Your task to perform on an android device: I would like to use the My Warehouse app to look for Matt Tiles in the Wall Tiles category since I need to replace the bathroom tiles.
Image 0: 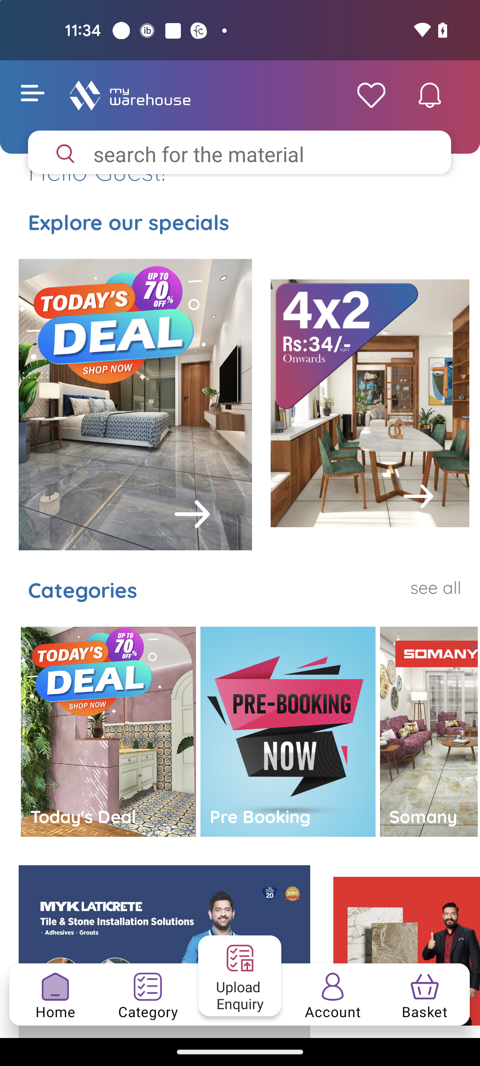
Click on the menu icon at the top left corner of the screen
Step 0: click (32, 93)
Image 1: 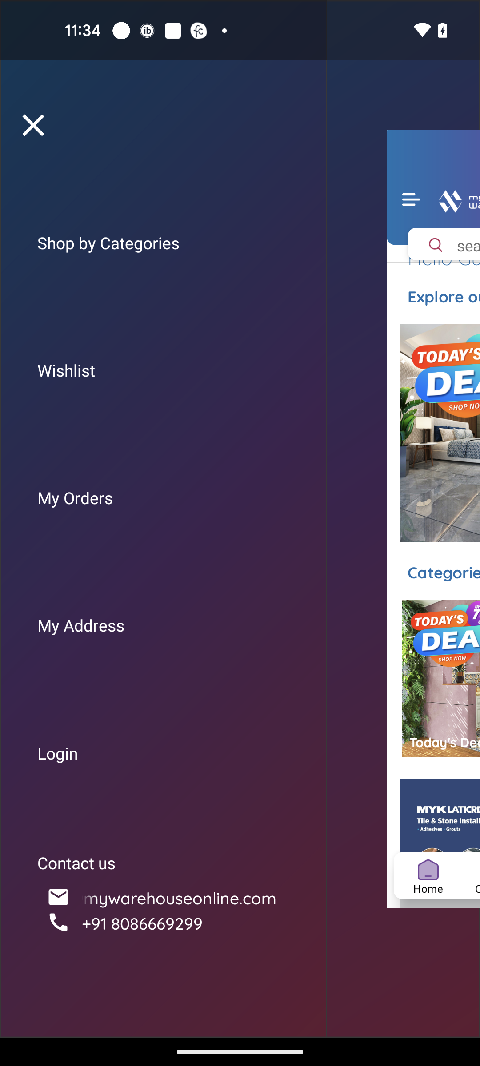
Go to the Shop by Categories
Step 1: click (182, 243)
Image 2: 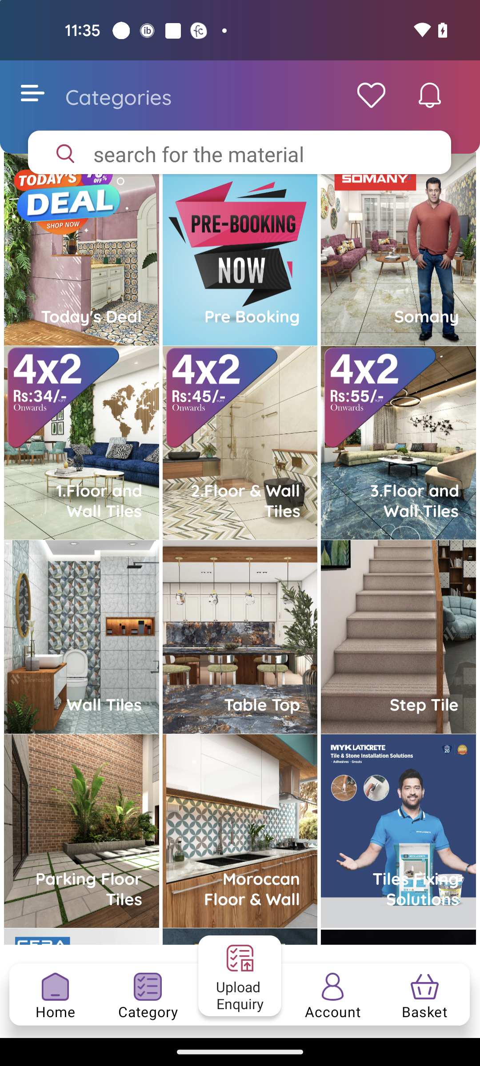
Open the Wall Tiles category
Step 2: click (104, 703)